Your task to perform on an android device: Because I have a meeting with a French client, I believe that learning French using the Duolingo app will help me in my professional conversations.
Image 0: 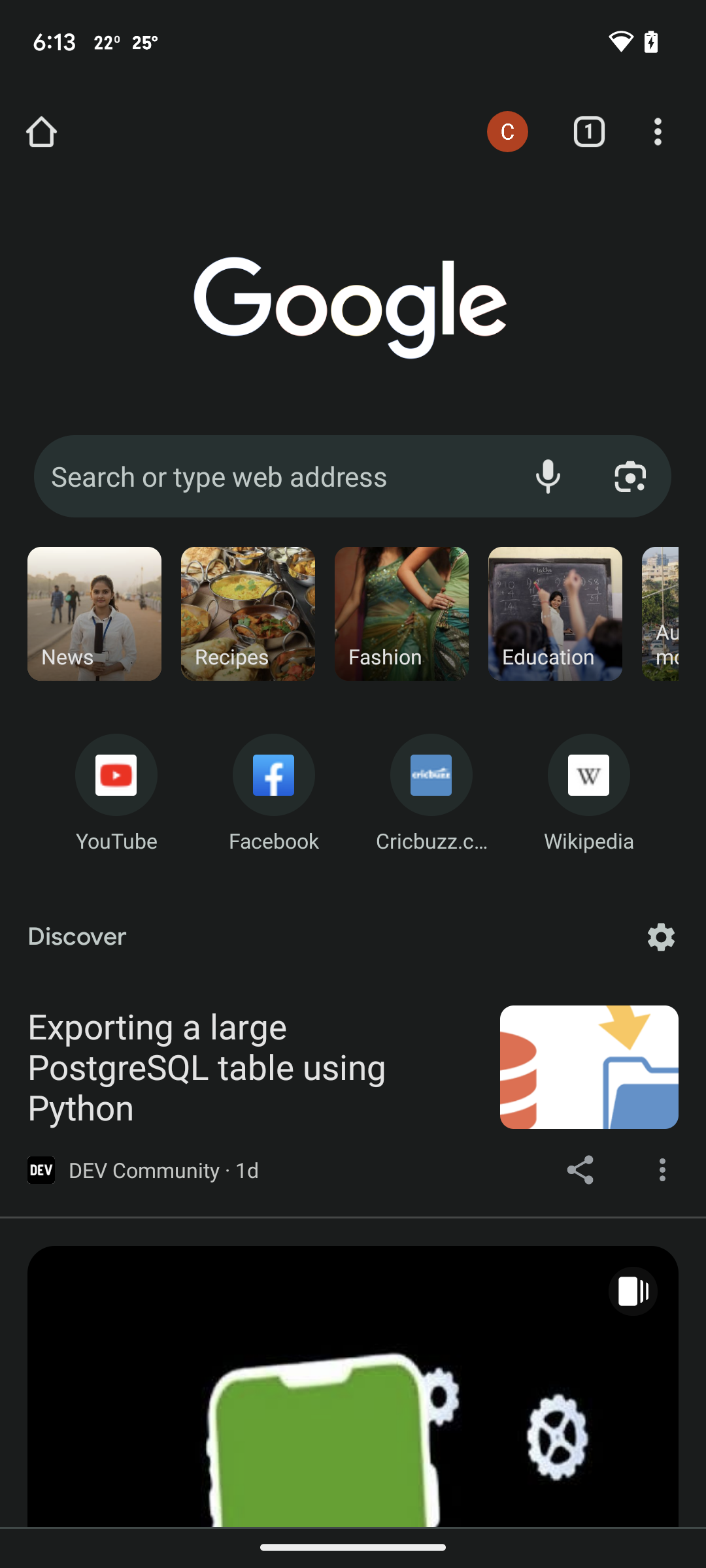
Open the Duolingo app 
Step 0: open app "Duolingo"
Image 1: 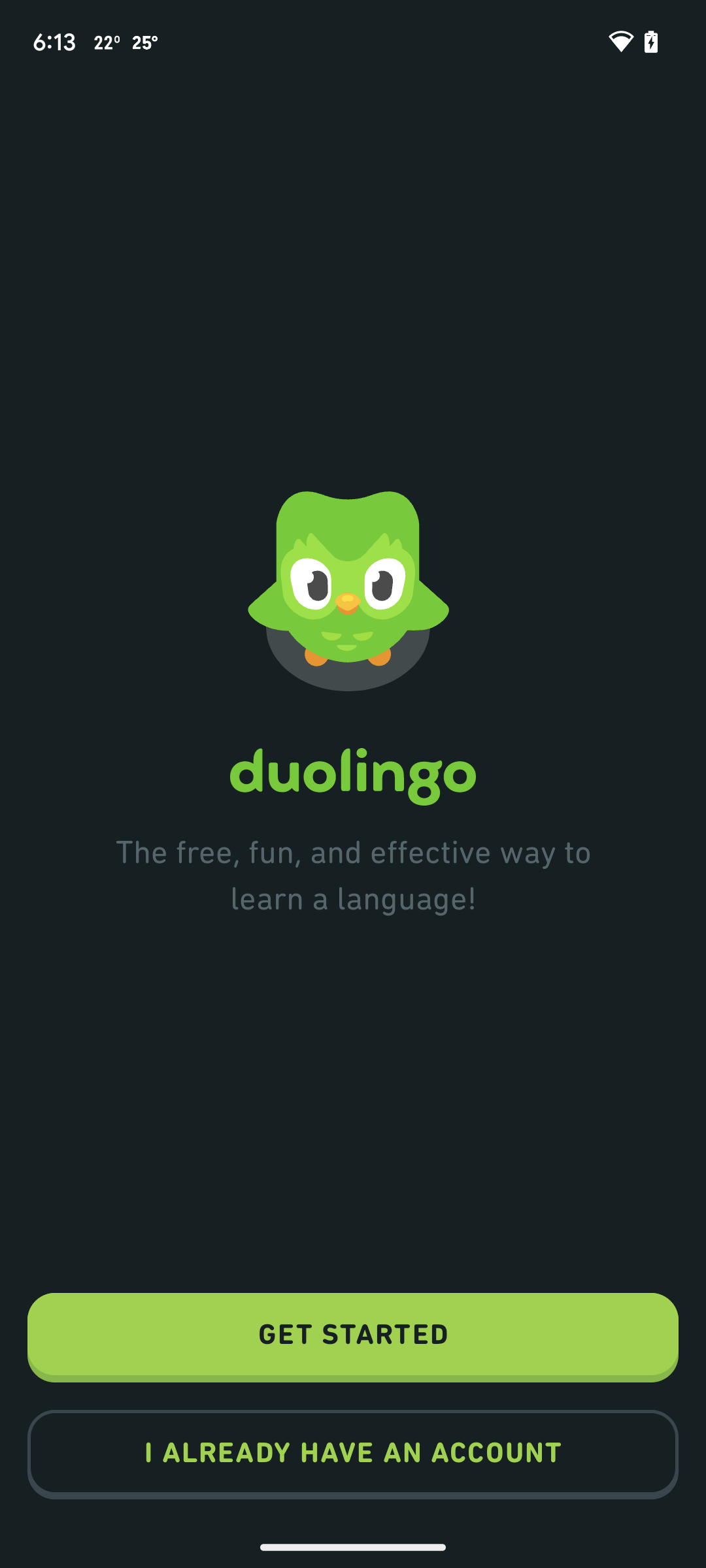
Click on the get started button
Step 1: click (353, 1337)
Image 2: 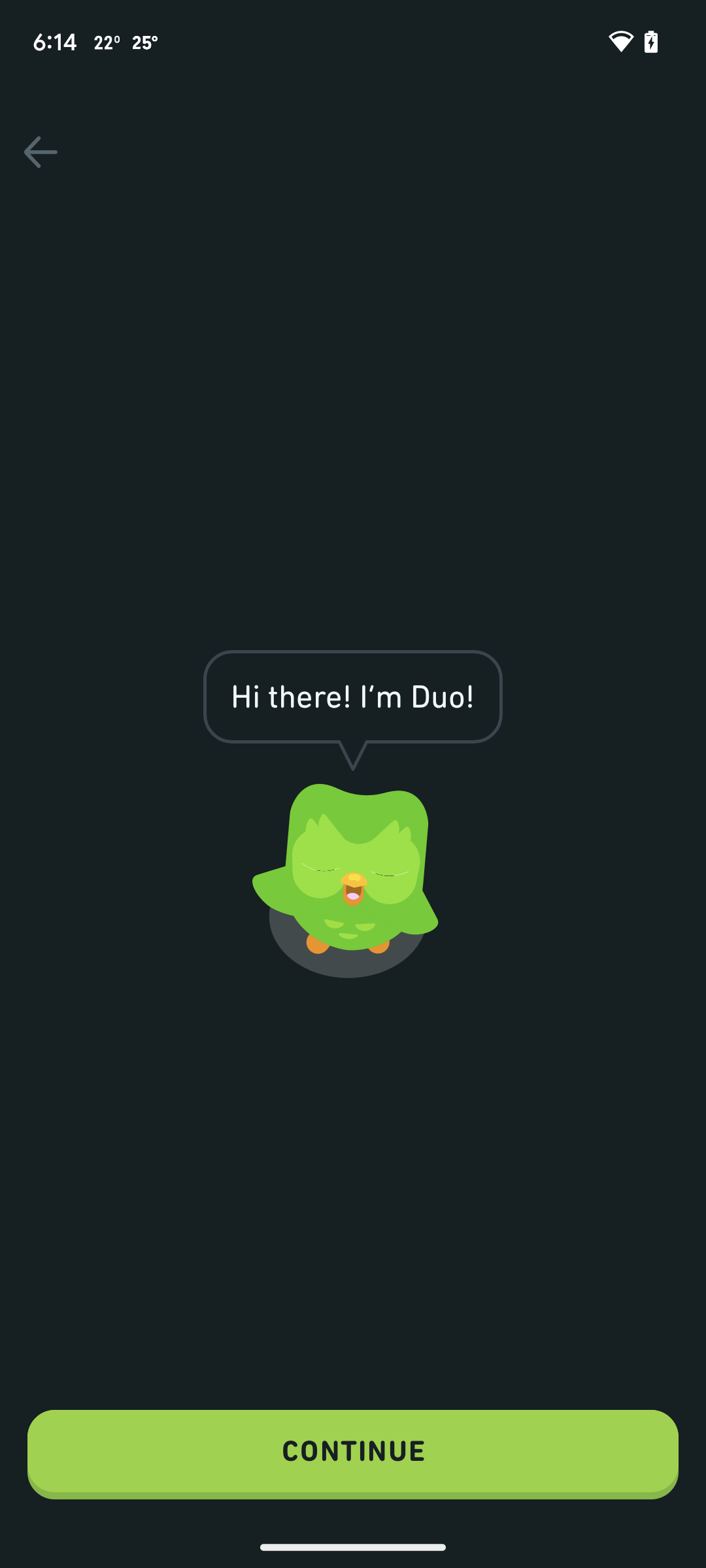
Click on the continue button
Step 2: click (353, 1454)
Image 3: 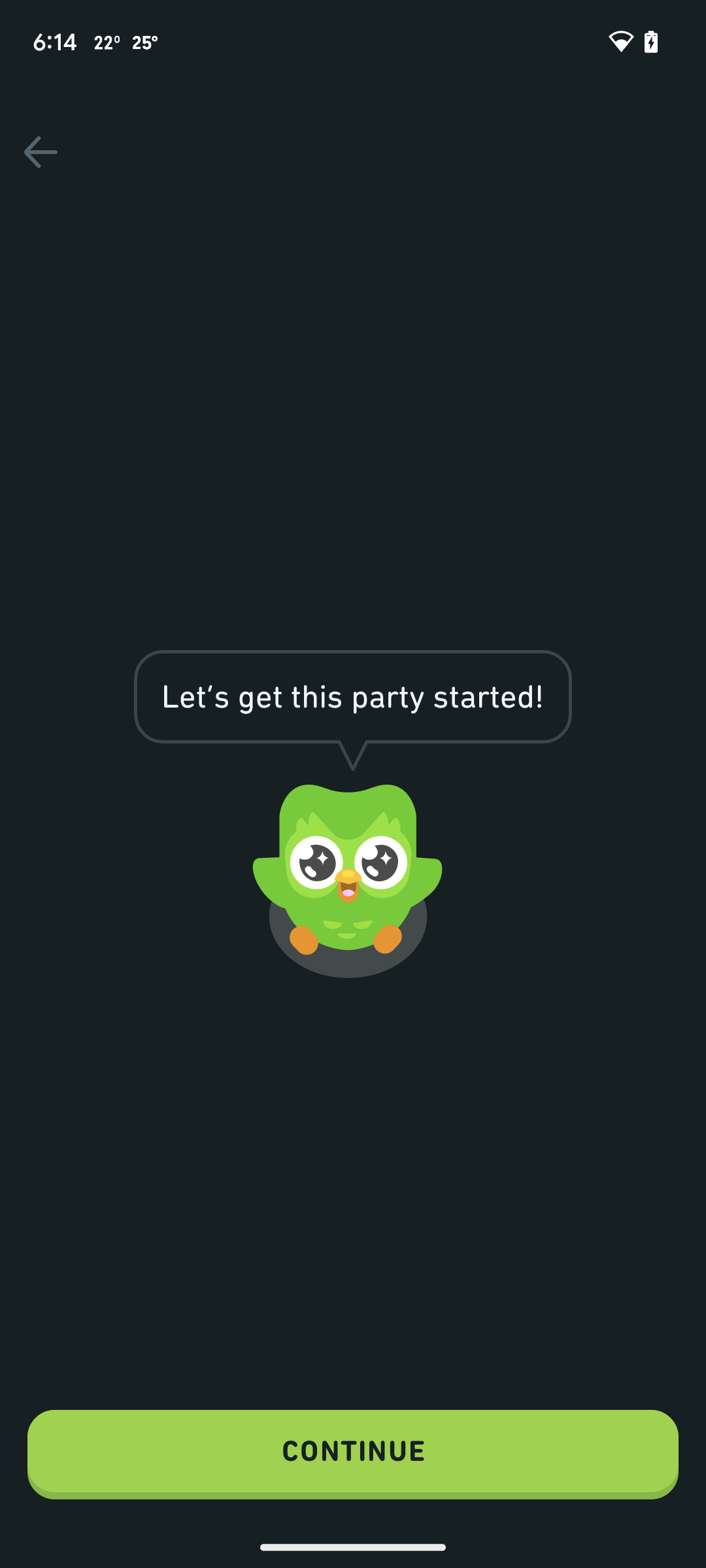
Click on the continue button
Step 3: click (353, 1454)
Image 5: 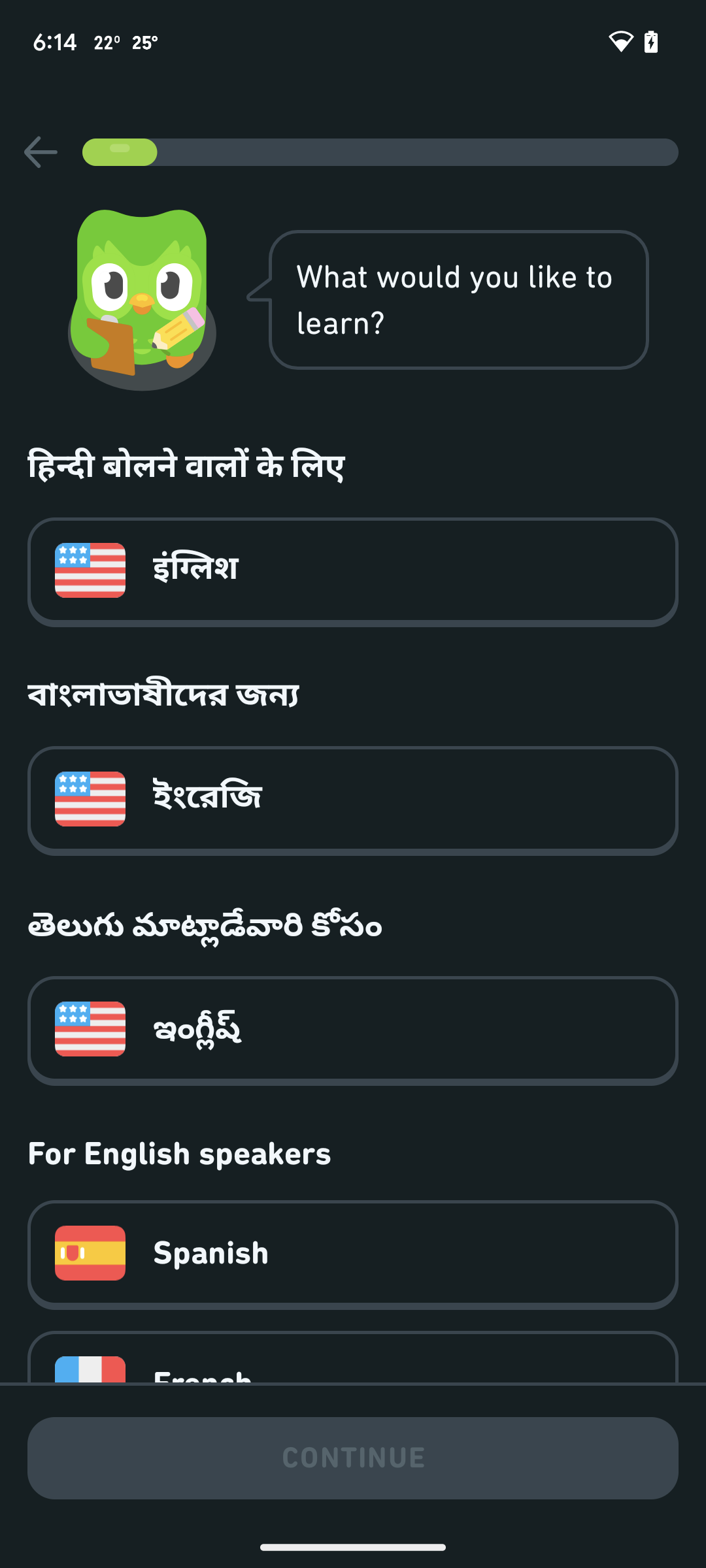
Swipe up to look for french langauge
Step 5: scroll down
Image 6: 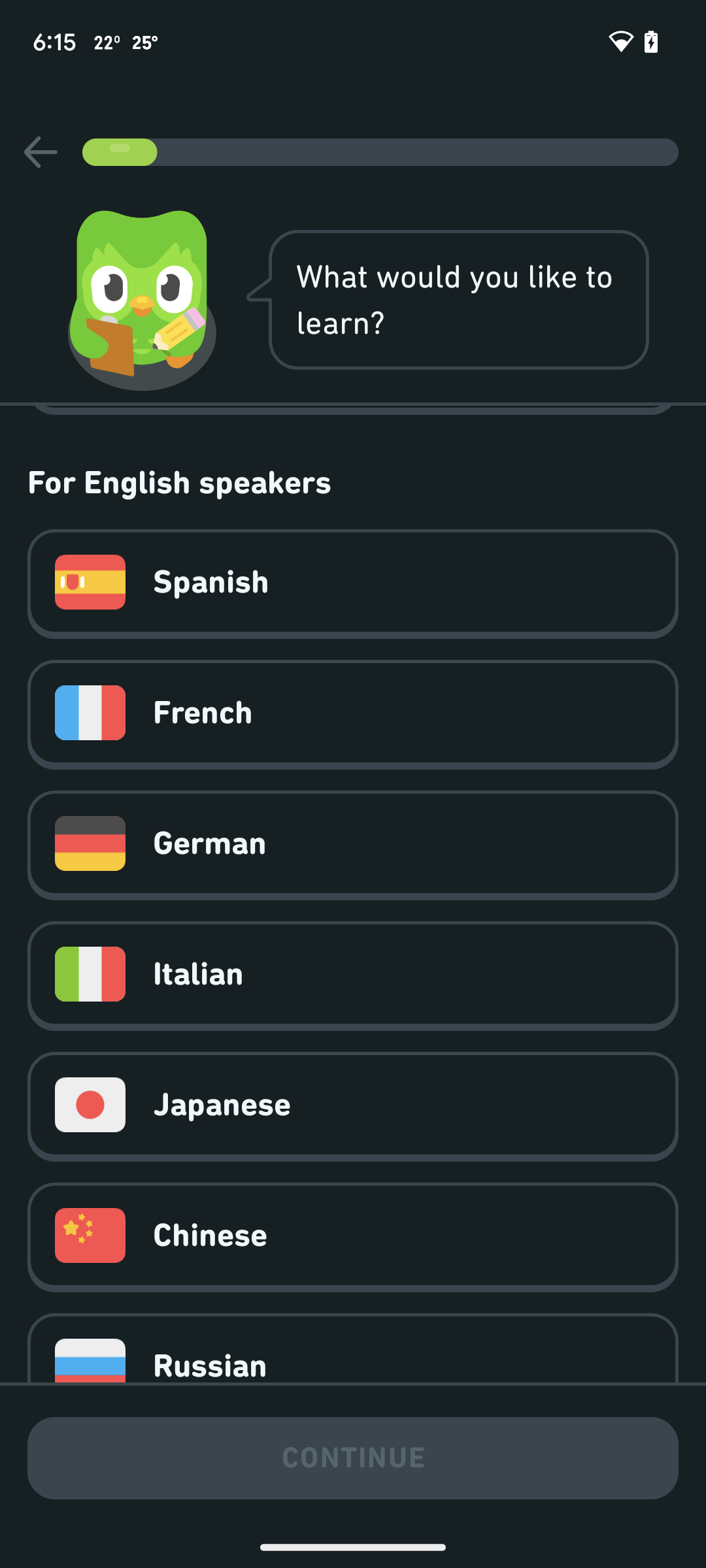
Click on the french language option
Step 6: click (388, 712)
Image 7: 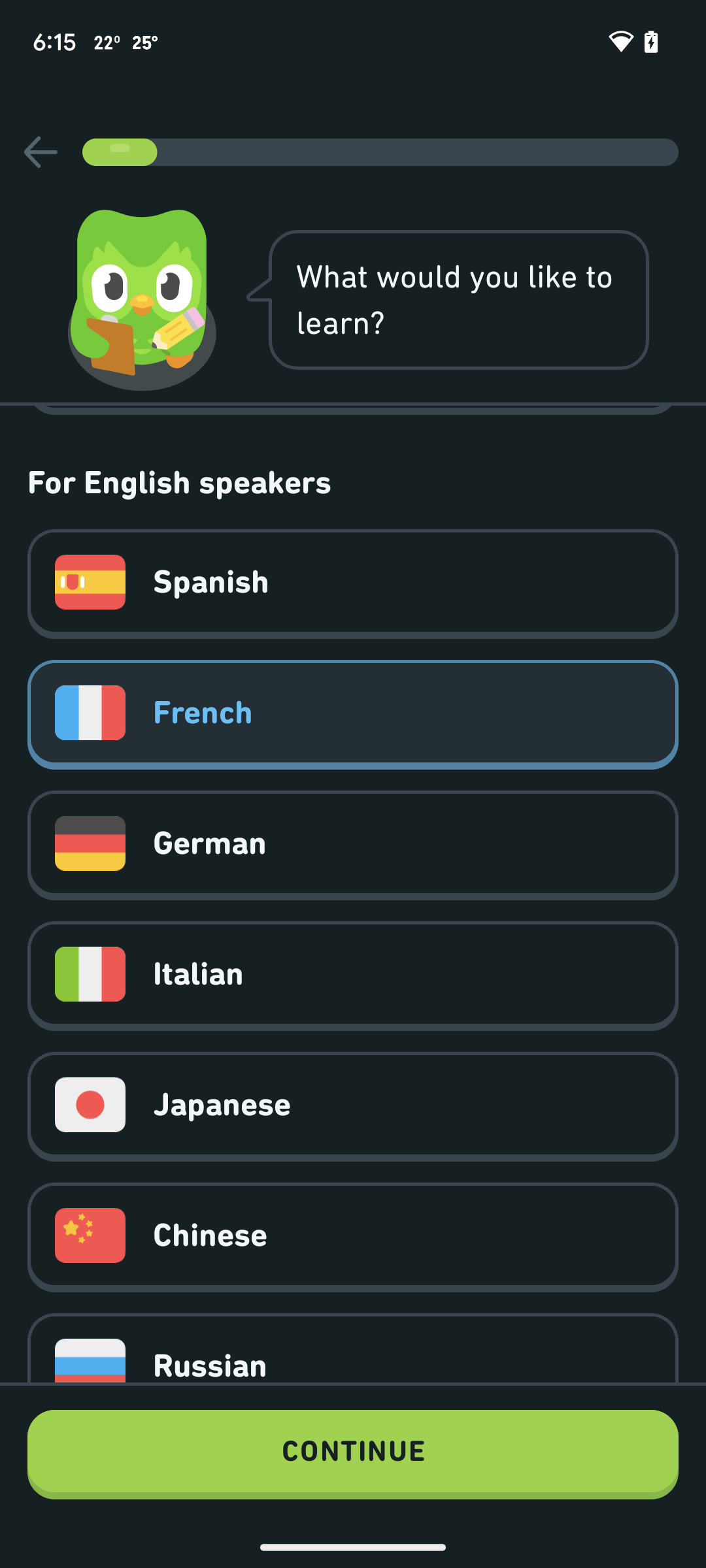
Click on the continue button
Step 7: click (353, 1454)